Your task to perform on an android device: Look for hotels in Rome, Italy, for 23–27 December 2023 for three people in the Expedia app.
Image 0: 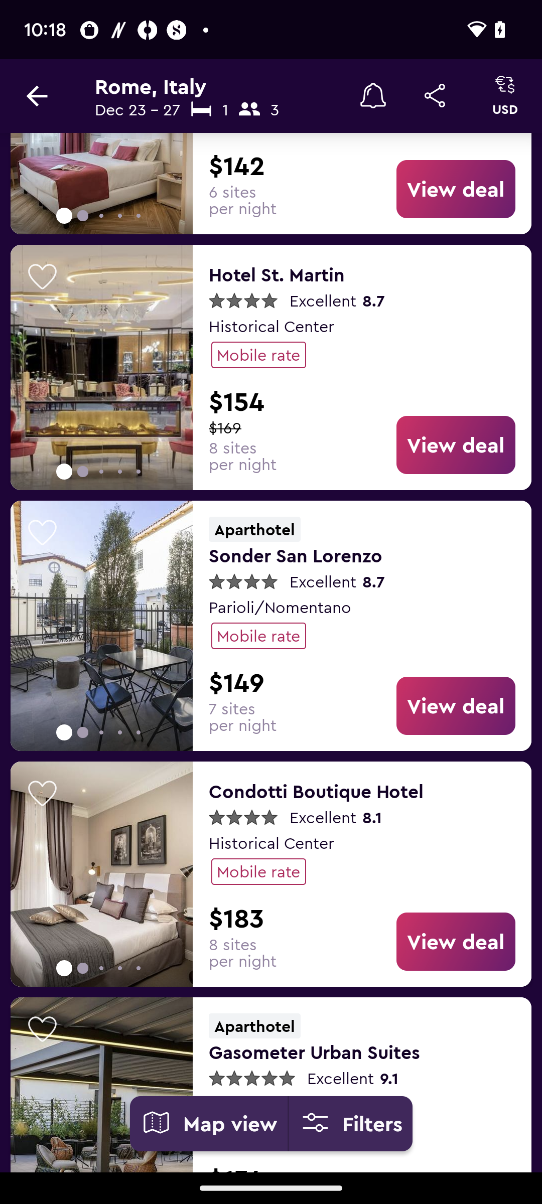
Open the Expedia app.
Step 0: open app "Expedia"
Image 1: 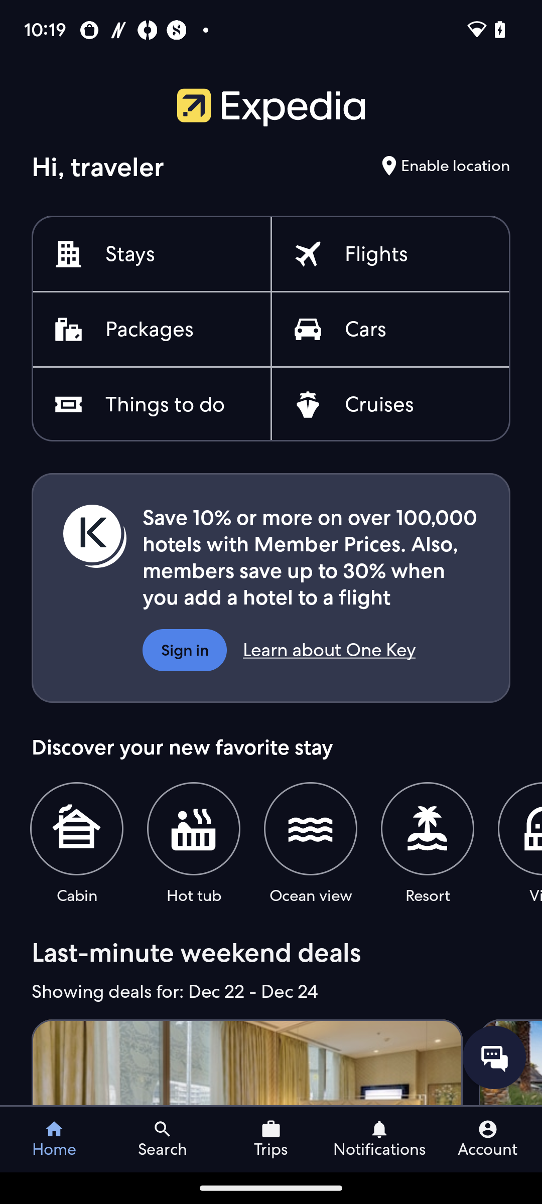
Click on the stays option.
Step 1: click (130, 254)
Image 2: 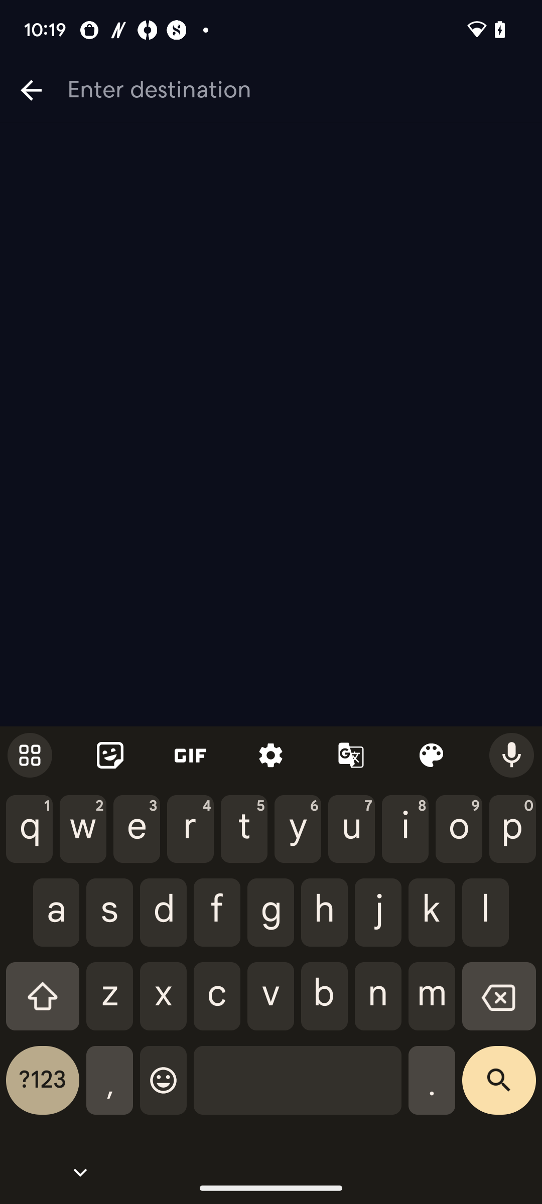
Enter the name of the city, Rome.
Step 2: type "Rome"
Image 3: 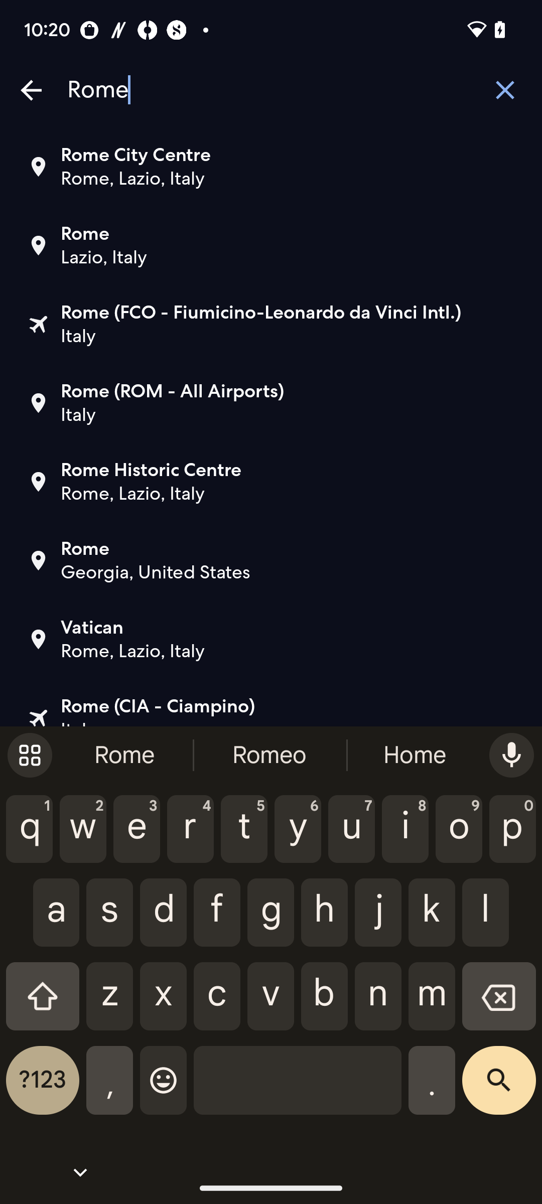
Click on the search icon.
Step 3: click (499, 1088)
Image 4: 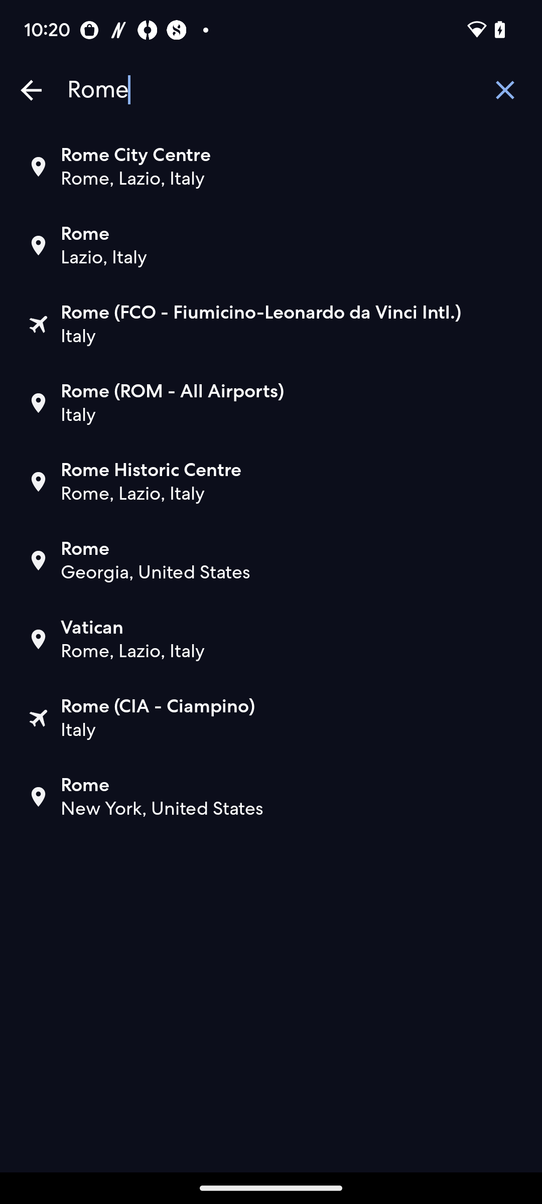
Select the first city.
Step 4: click (291, 167)
Image 5: 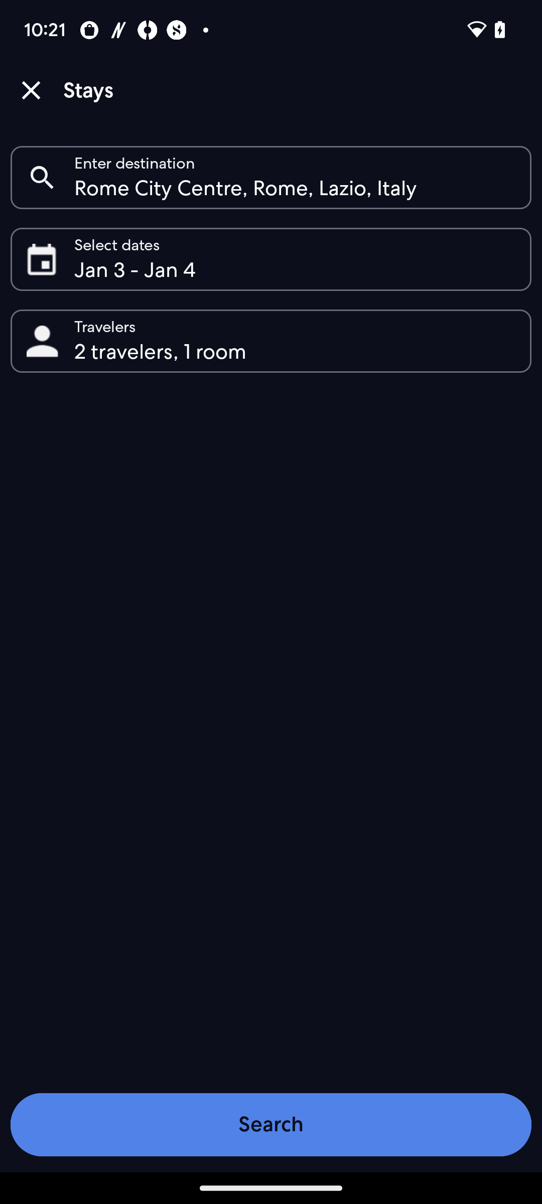
Click on the calendar.
Step 5: click (295, 259)
Image 6: 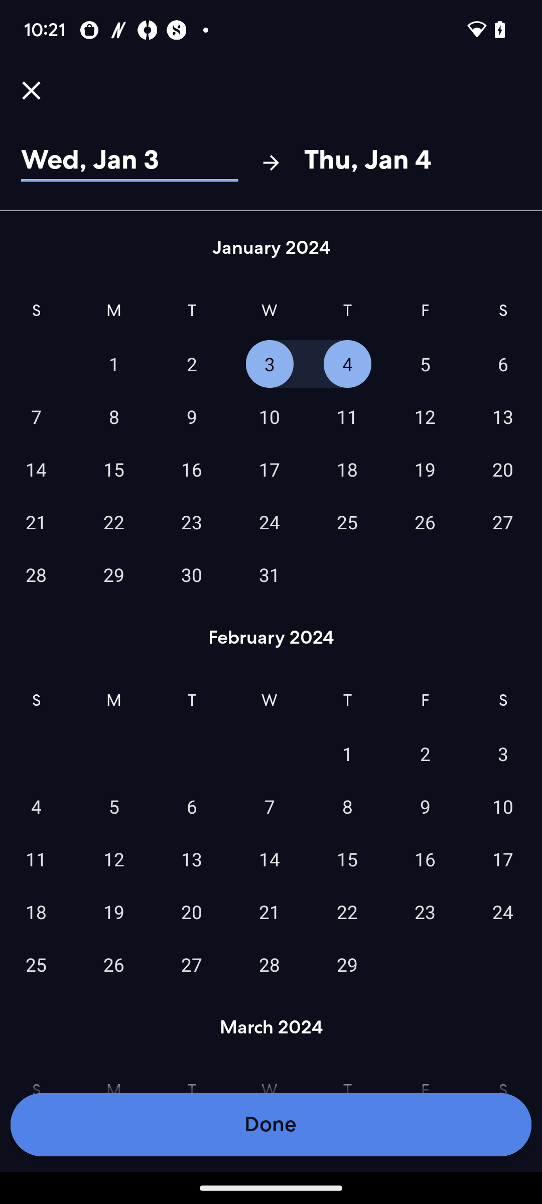
Swipe up to view the December month.
Step 6: scroll up
Image 7: 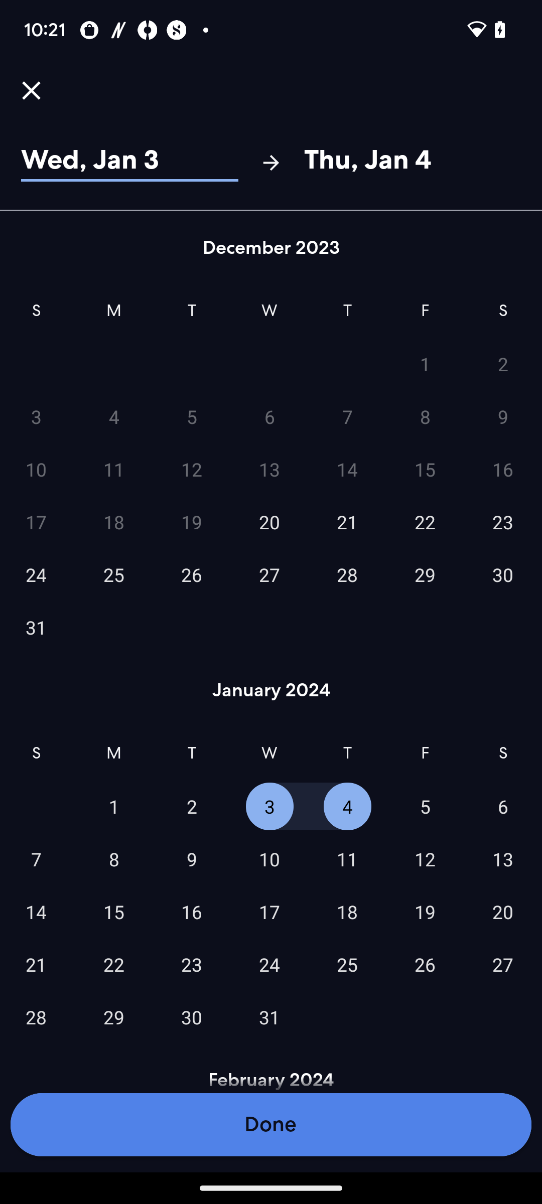
Select the 23rd of the month.
Step 7: scroll left
Image 8: 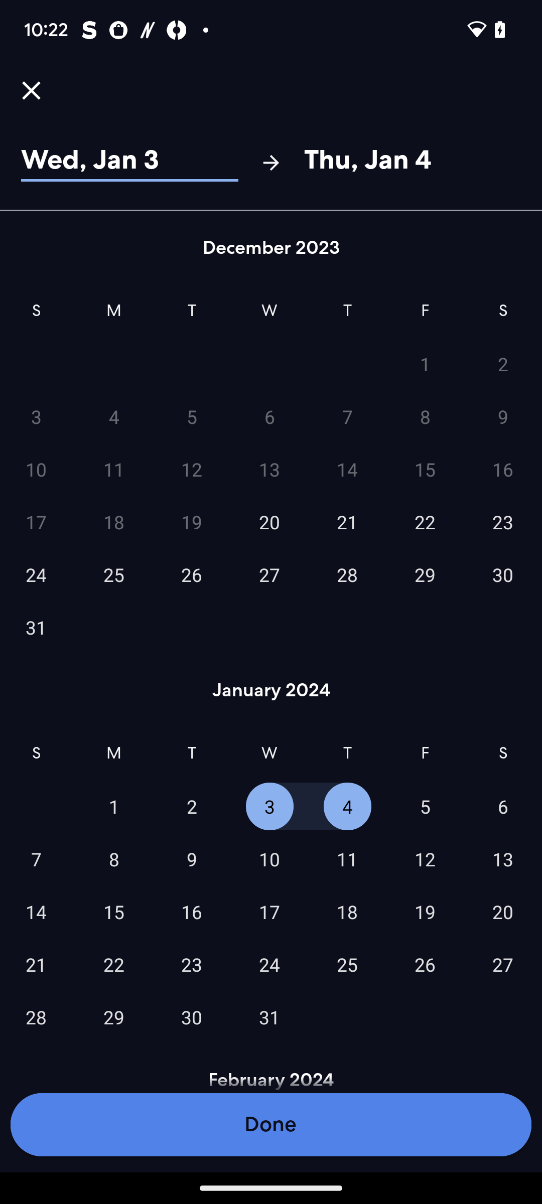
Select the 23rd of the month.
Step 8: wait
Image 9: 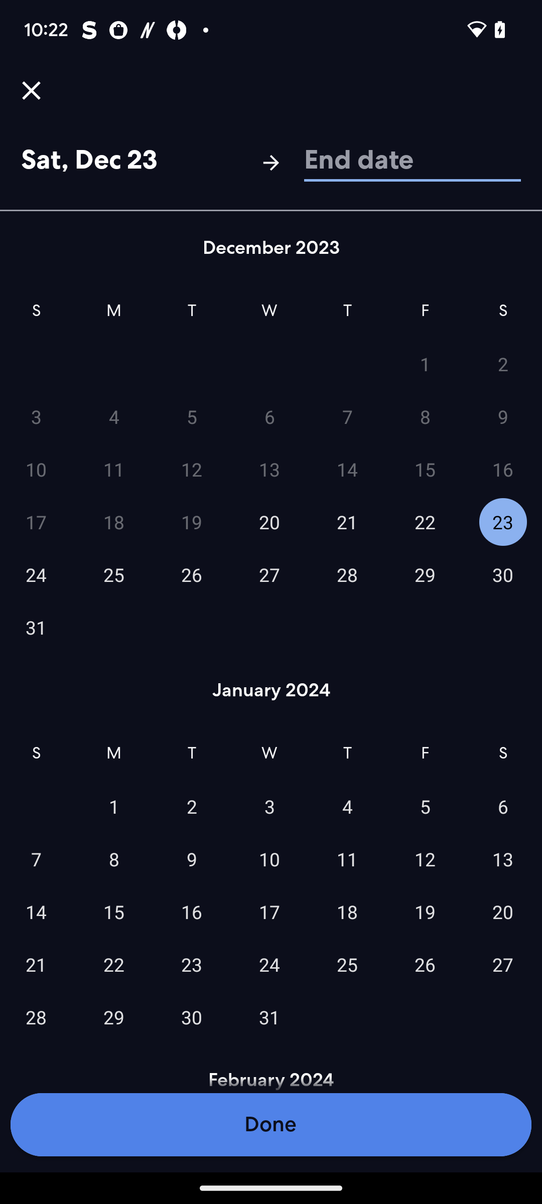
Now click on the 27th of the month.
Step 9: click (269, 574)
Image 10: 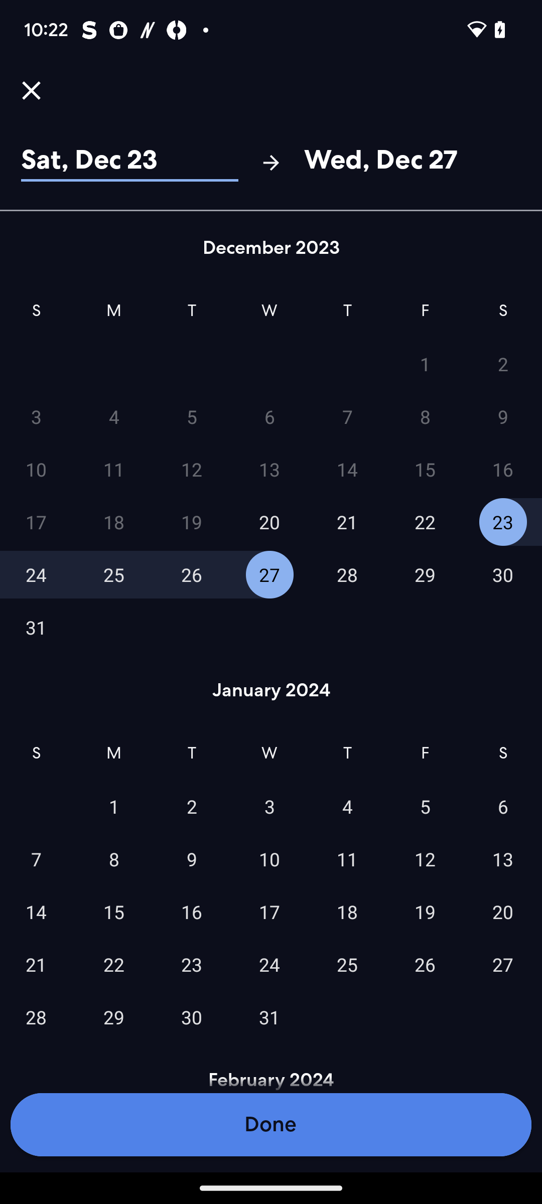
Click on the done button.
Step 10: click (269, 1143)
Image 11: 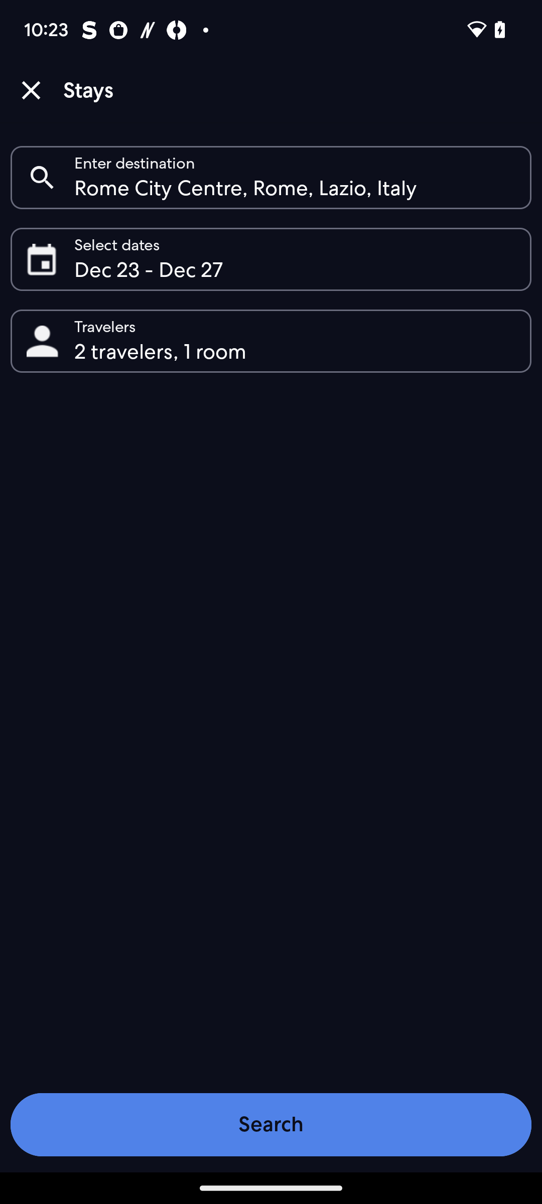
Now click on the person icon to select the number of travelers.
Step 11: click (295, 341)
Image 12: 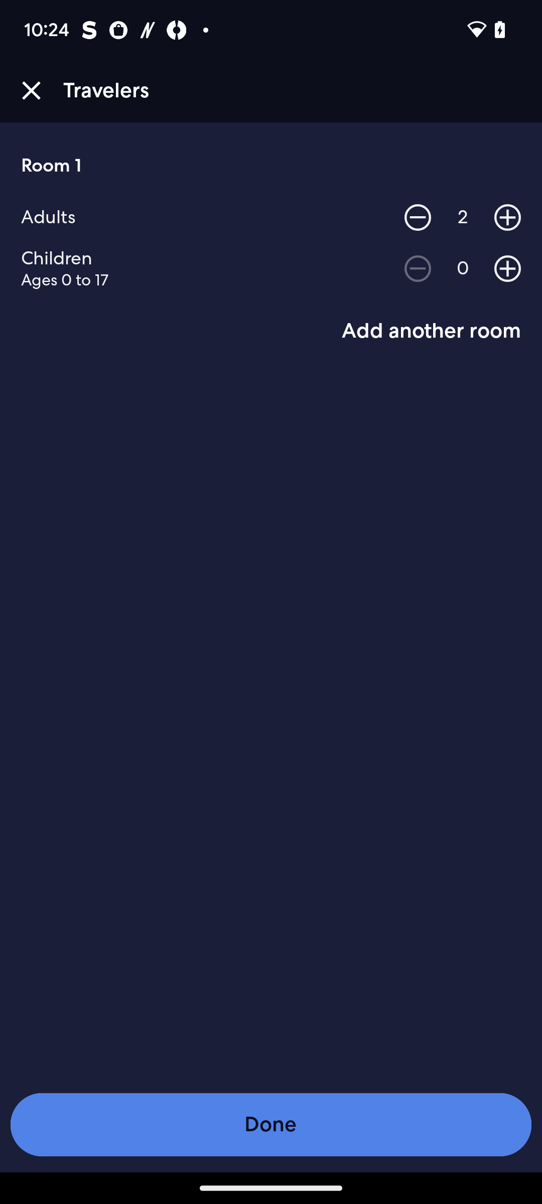
Click on the plus icon on the Adults bar to make it 3.
Step 12: click (507, 217)
Image 13: 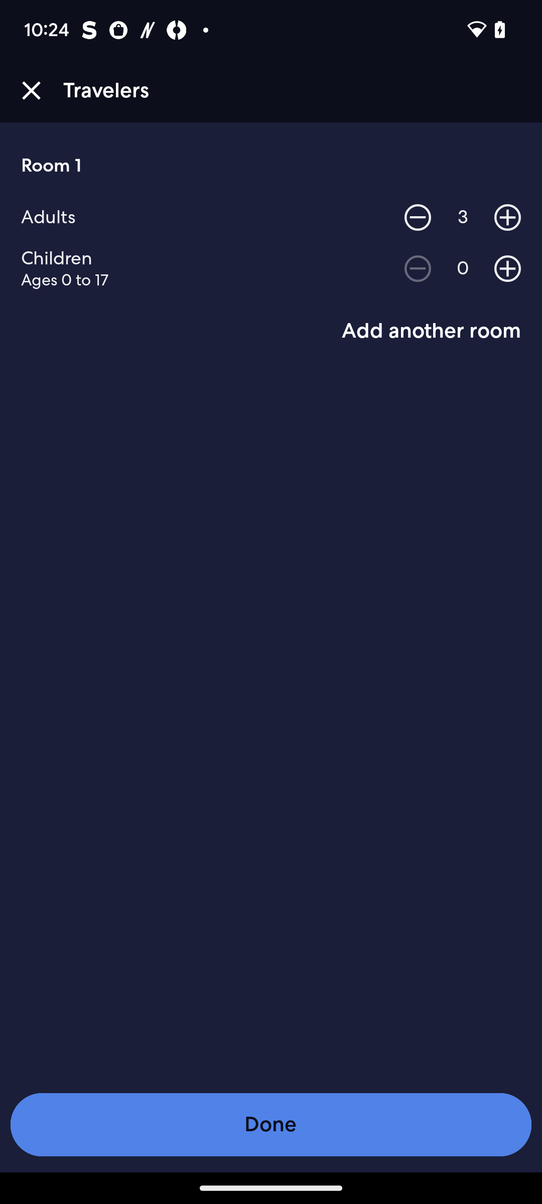
Click on the done button.
Step 13: click (270, 1124)
Image 14: 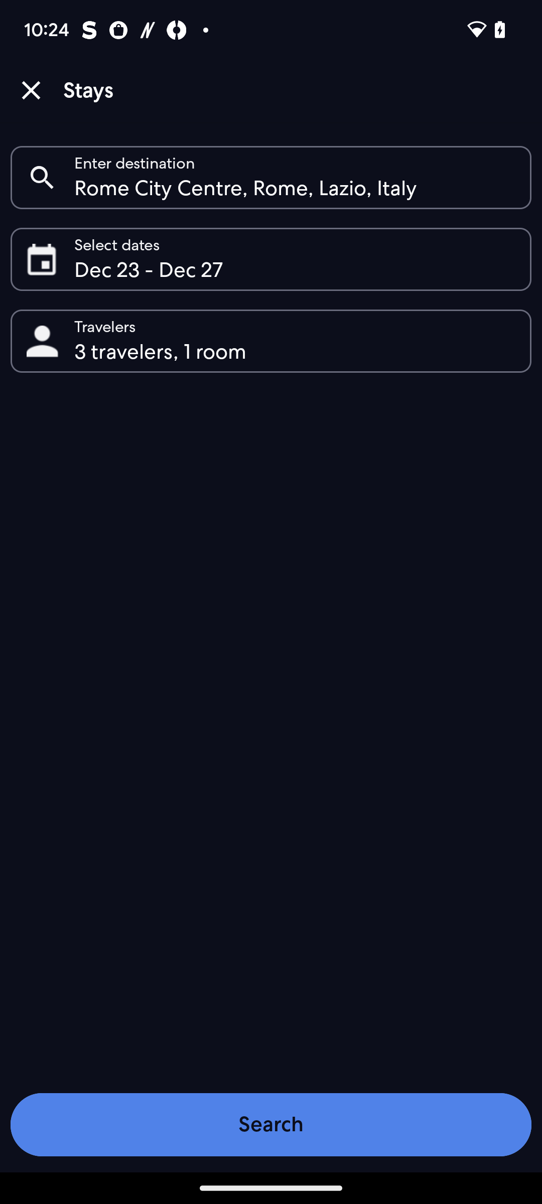
Click on the search button.
Step 14: click (271, 1124)
Image 15: 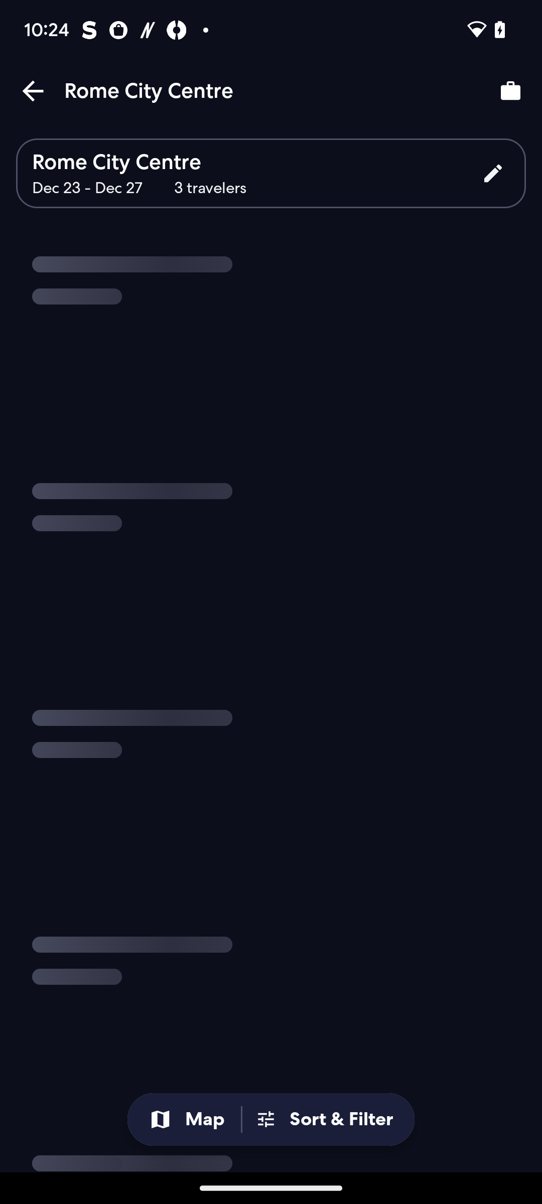
Click on the search button.
Step 15: wait
Image 16: 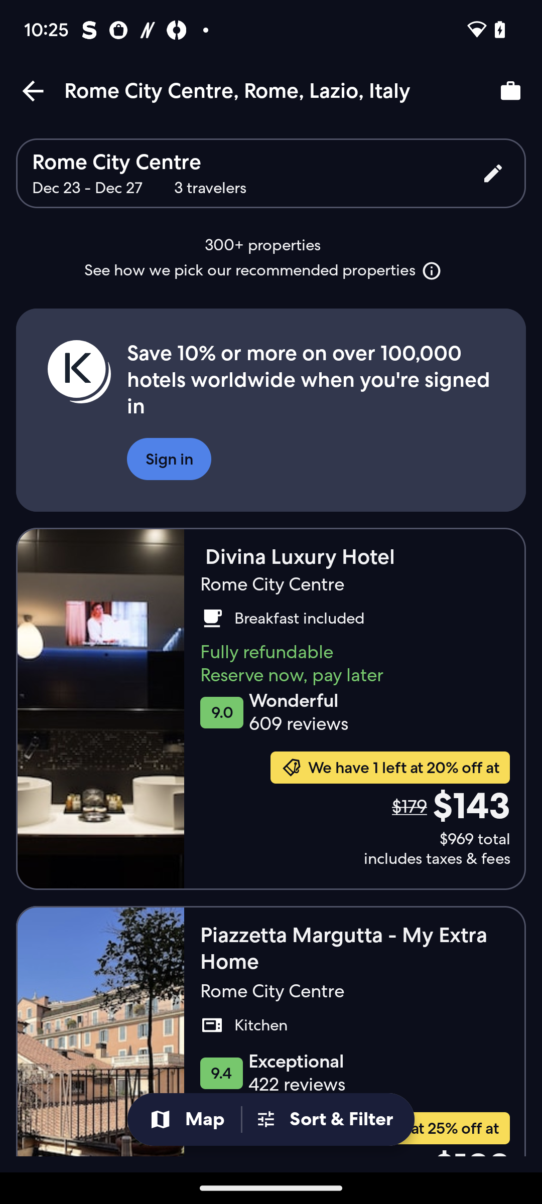
Swipe down to view more.
Step 16: scroll down